Your task to perform on an android device: My wife is also interested and wants to fill this form and asked me to share this form with her, so share this form with my wife at clarawagner98b@gmail.com on the Gmail app .
Image 0: 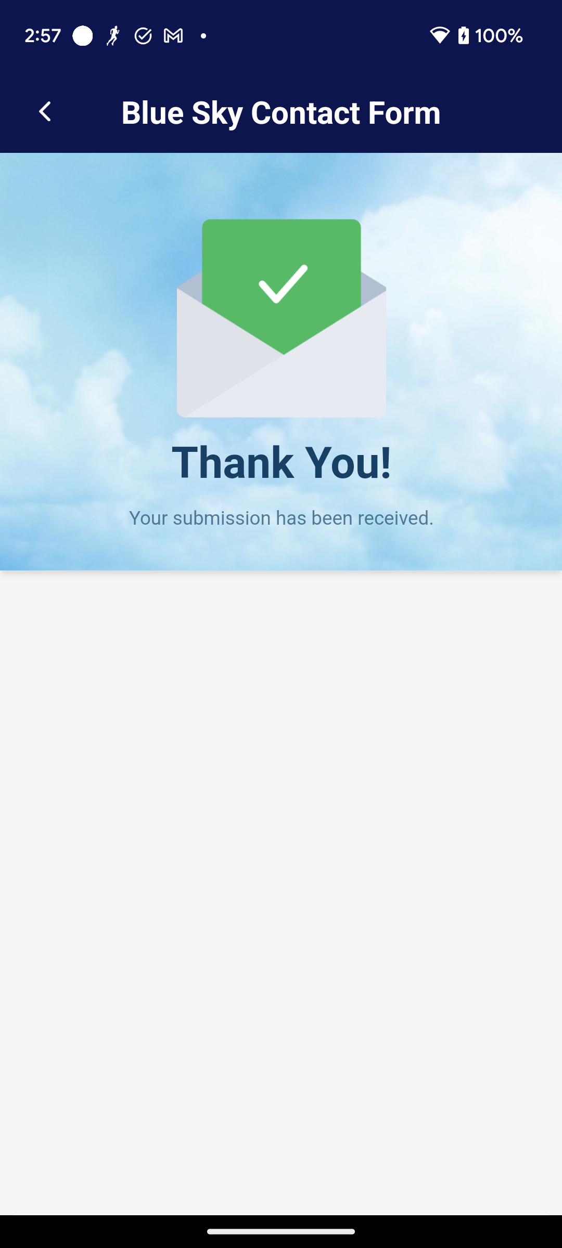
Go back to the previous page to view the share option of this form.
Step 0: press back button
Image 1: 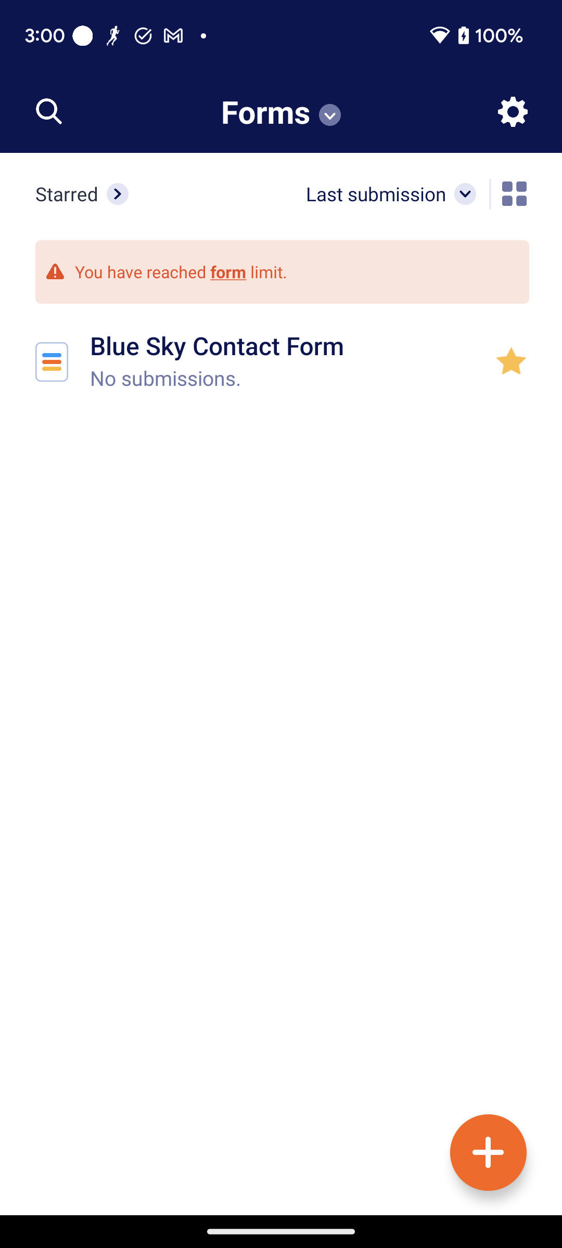
Click on the Blue Sky Contact Form to view the share option of this form.
Step 1: click (286, 345)
Image 2: 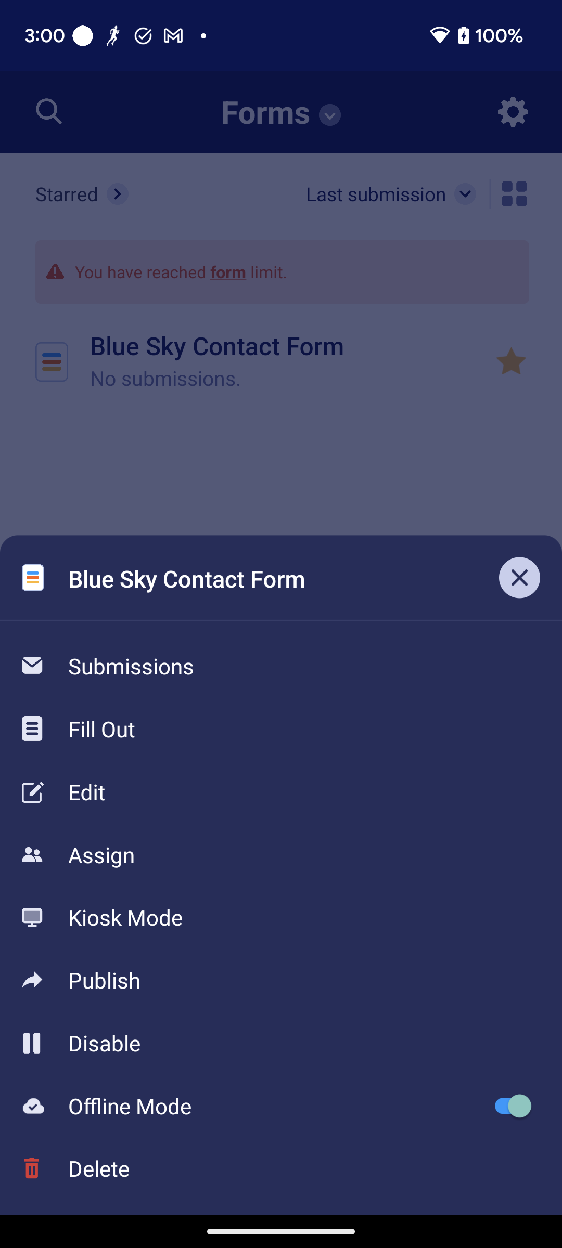
Click on the Publish option to share this form.
Step 2: click (304, 980)
Image 3: 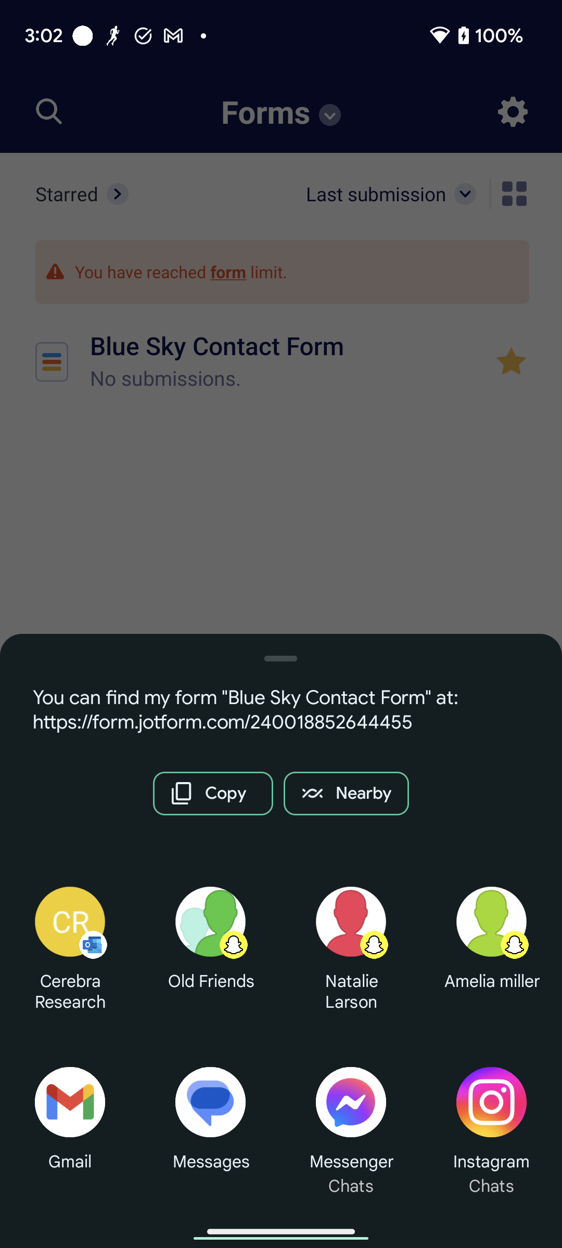
Click on the Gmail app icon to select this app to share this form.
Step 3: click (69, 1102)
Image 4: 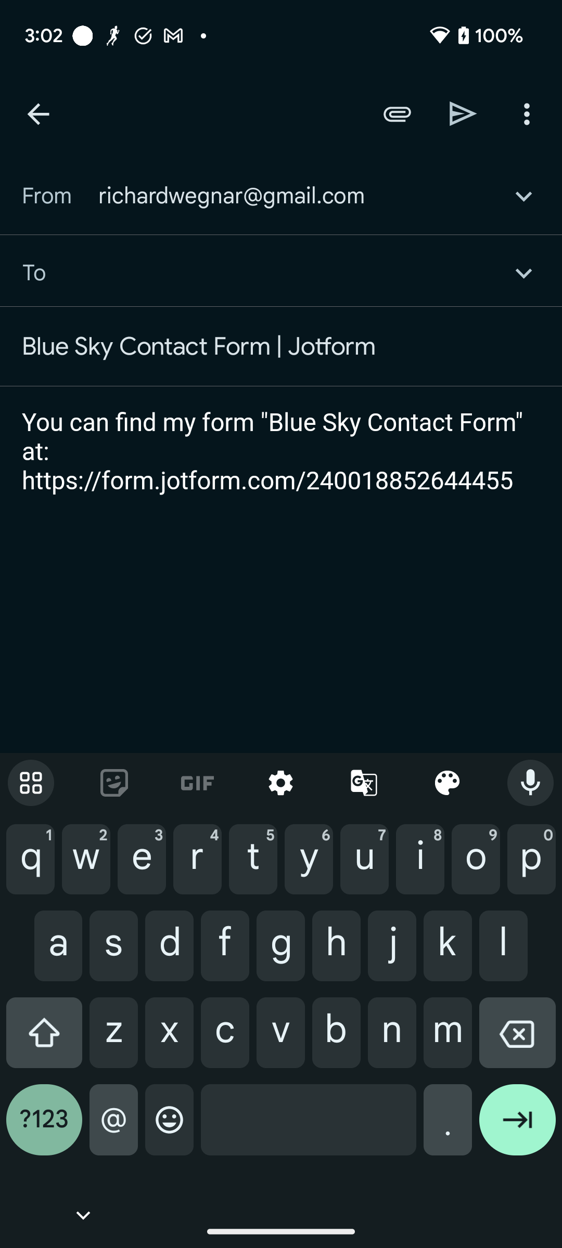
Type clarawagner98b@gmail.com in the recipient section to mention the recipient account.
Step 4: type "clarawagner98b@gmail.com"
Image 5: 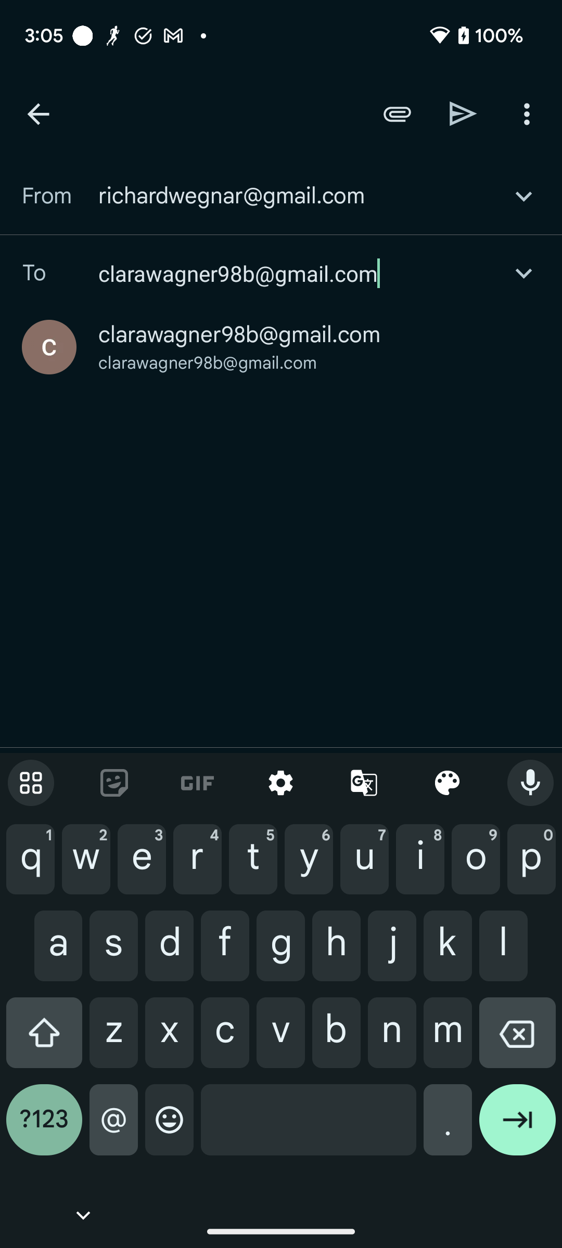
Click on the clarawagner98b@gmail.com to select the recipient account.
Step 5: click (239, 334)
Image 6: 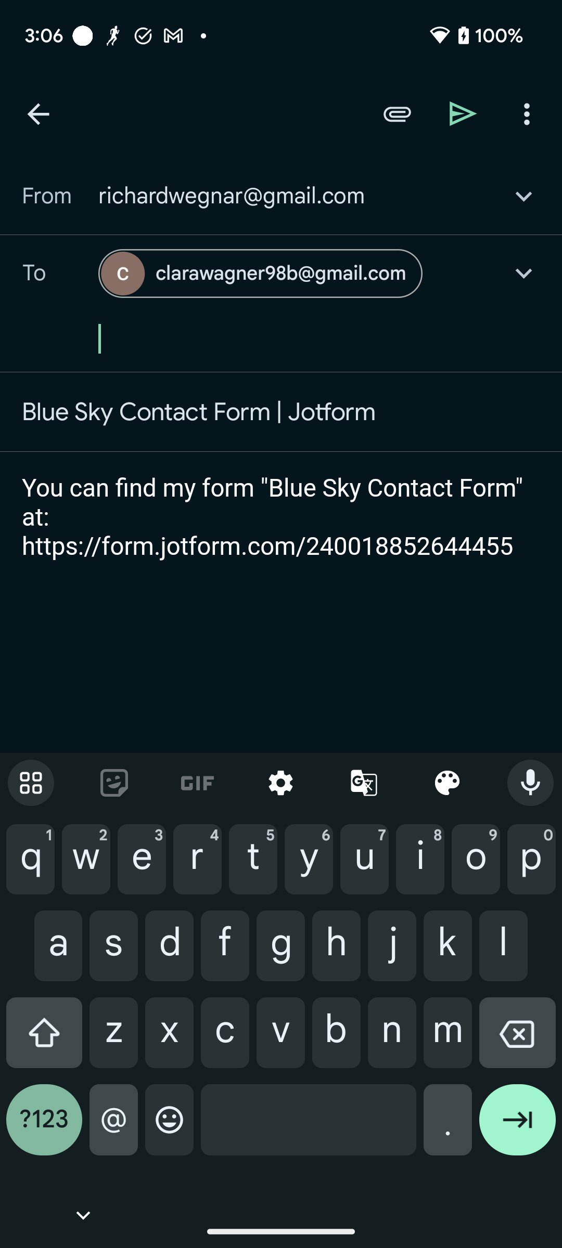
Click on the send button at the top right corner of the screen to share this form with my wife.
Step 6: click (463, 113)